Your task to perform on an android device: It seems excellent from the profile, but I want to learn more about the specifics, so I want to view the details of bus no. 248 on the Citymapper app.
Image 0: 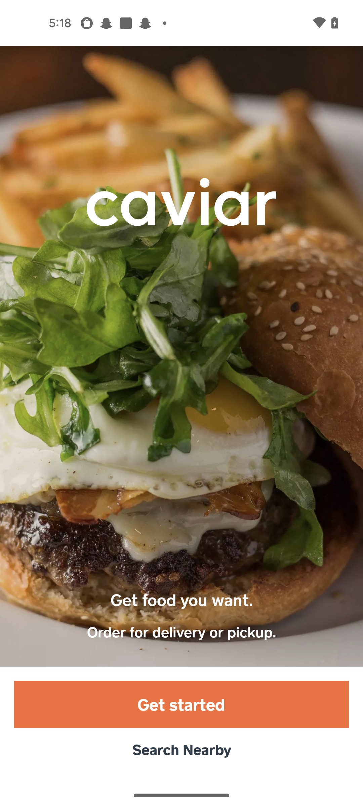
open the Citymapper app
Step 0: open app "Citymapper"
Image 1: 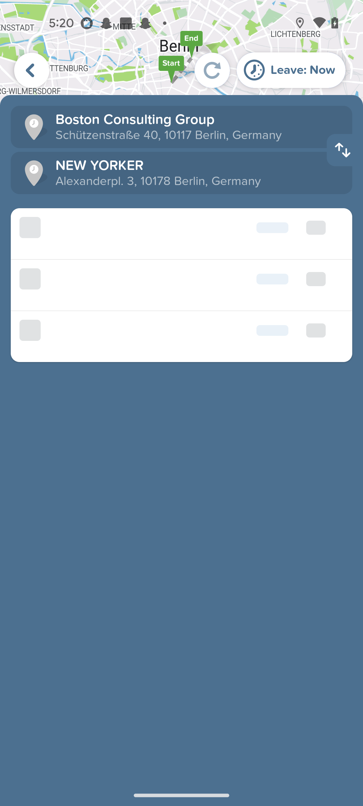
open the Citymapper app
Step 1: wait
Image 2: 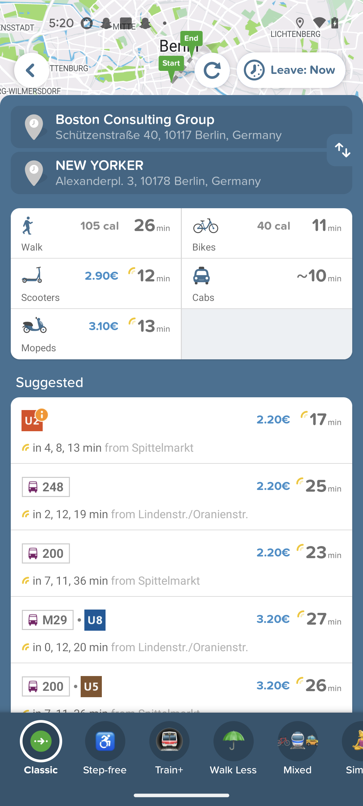
Click on the 248 bus route 
Step 2: click (182, 485)
Image 3: 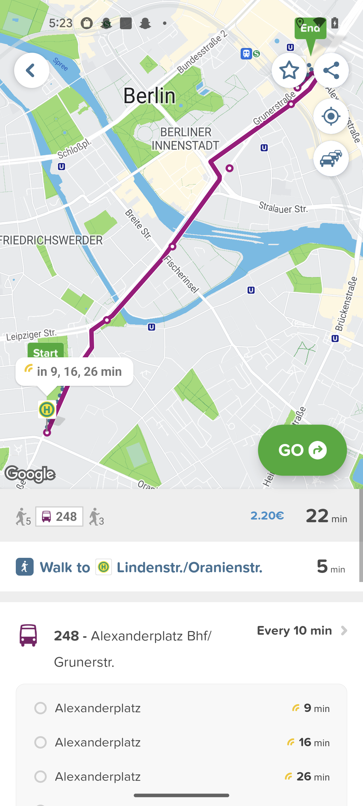
Swipe up
Step 3: scroll down
Image 4: 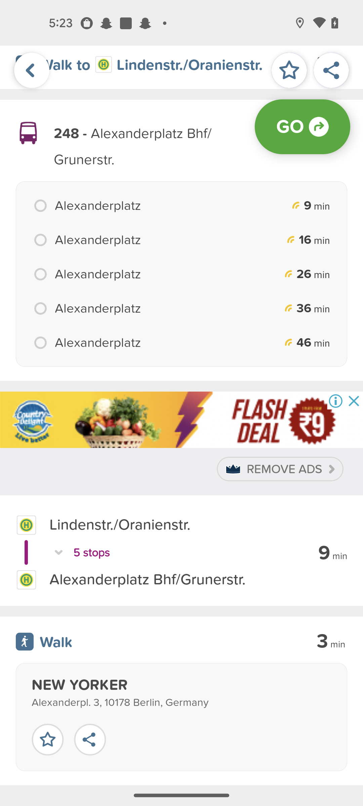
Swipe up
Step 4: scroll down